Your task to perform on an android device: I want to add the time zone of New Jersey where my dad lives in the Easy Timezones app.
Image 0: 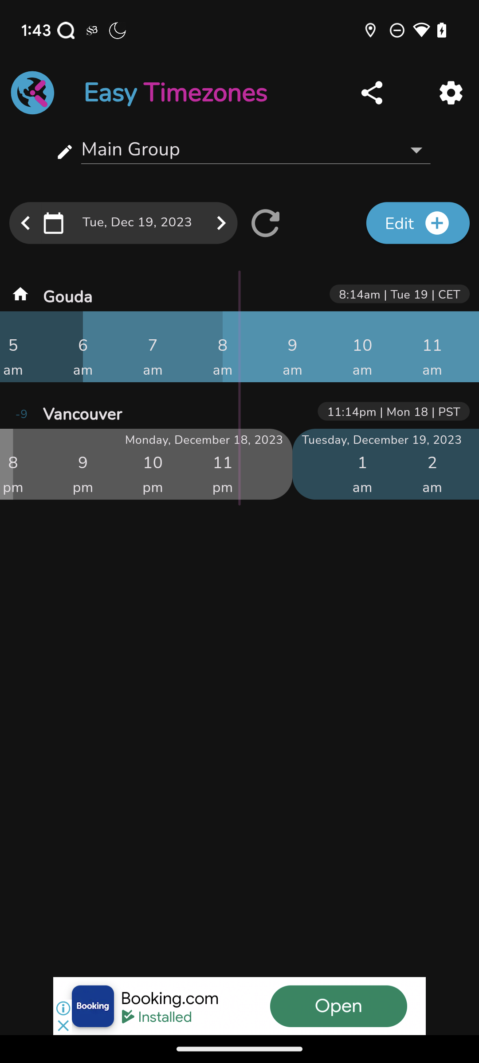
Click on the Edit button.
Step 0: click (418, 223)
Image 3: 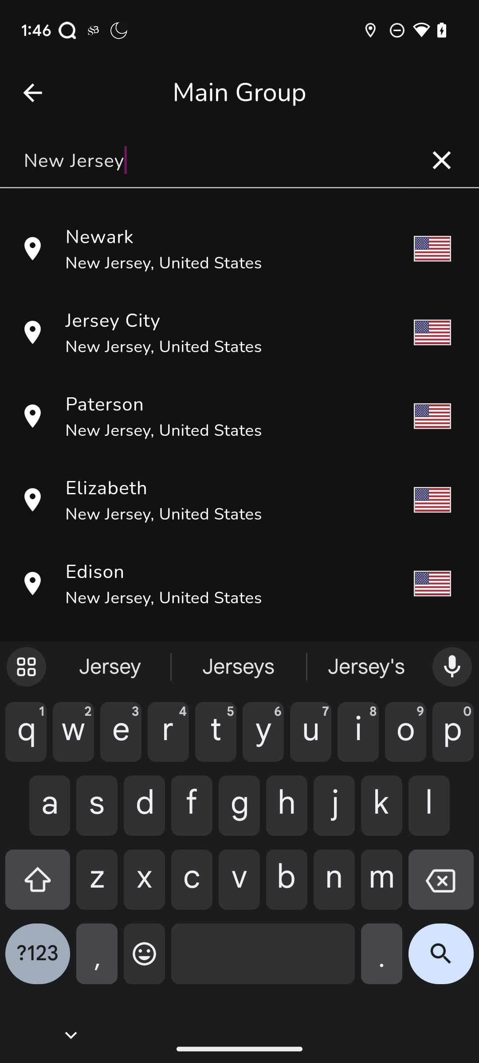
Click on the first suggestion.
Step 3: click (239, 248)
Image 4: 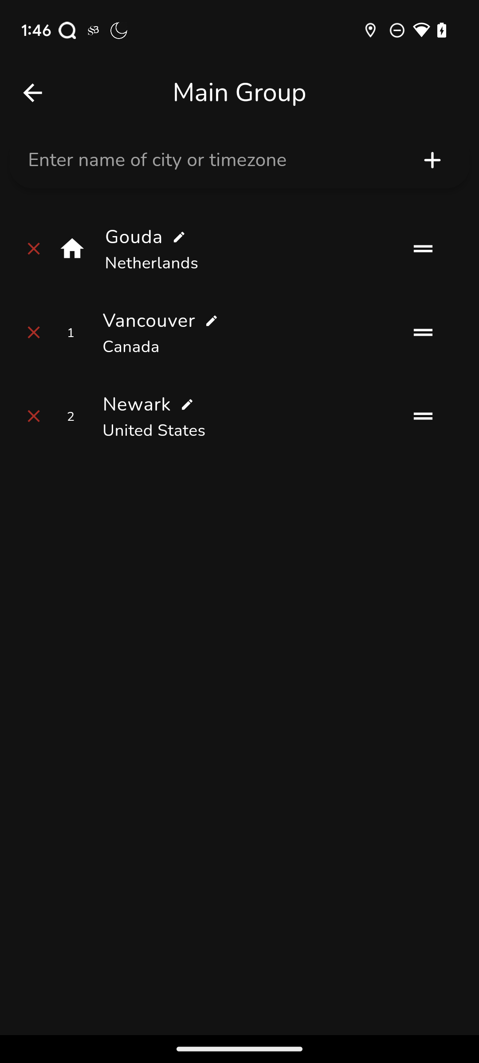
Click on the back button.
Step 4: click (32, 93)